Your task to perform on an android device: I want to search the Amazon app for a new pair of track pants that I require for my yoga practises.
Image 0: 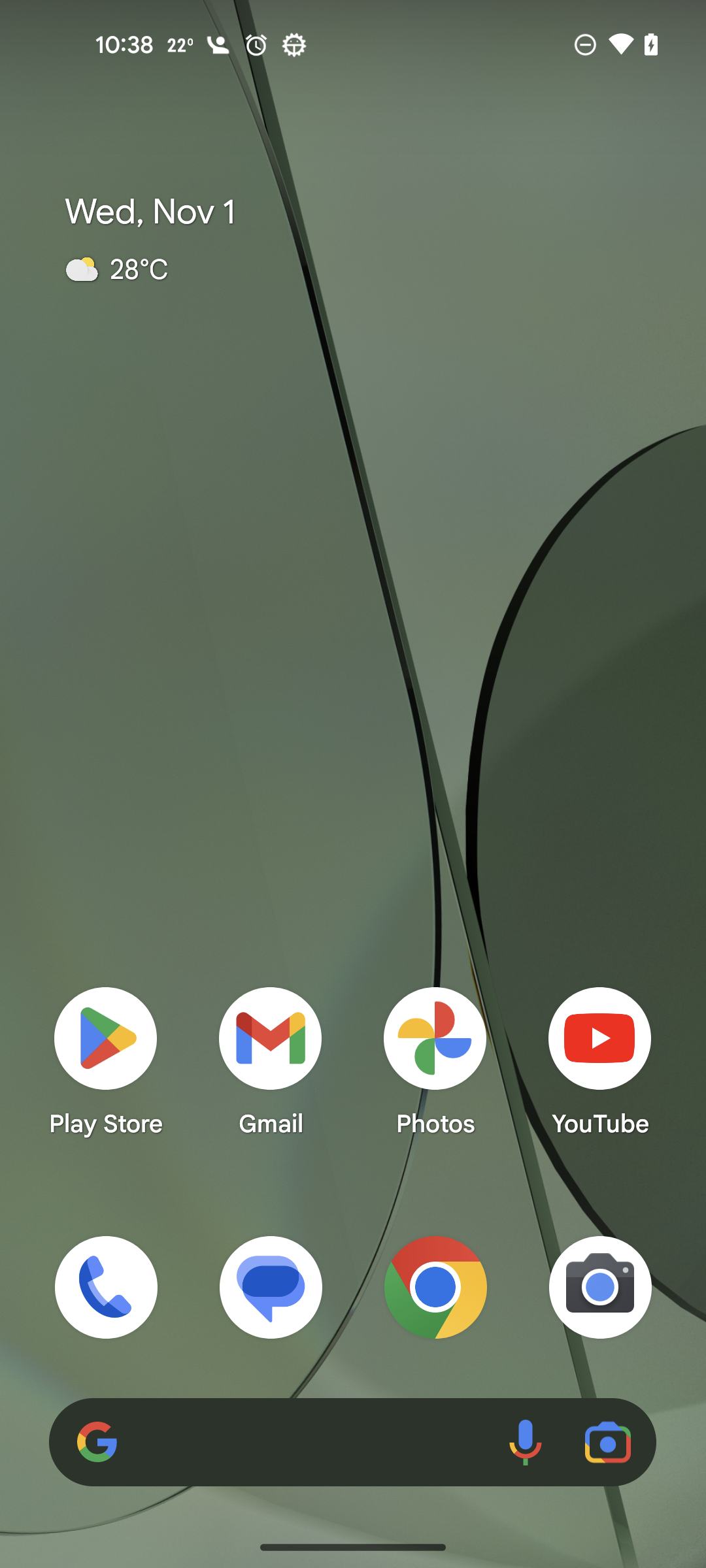
open the Amazon app
Step 0: open app "Amazon"
Image 1: 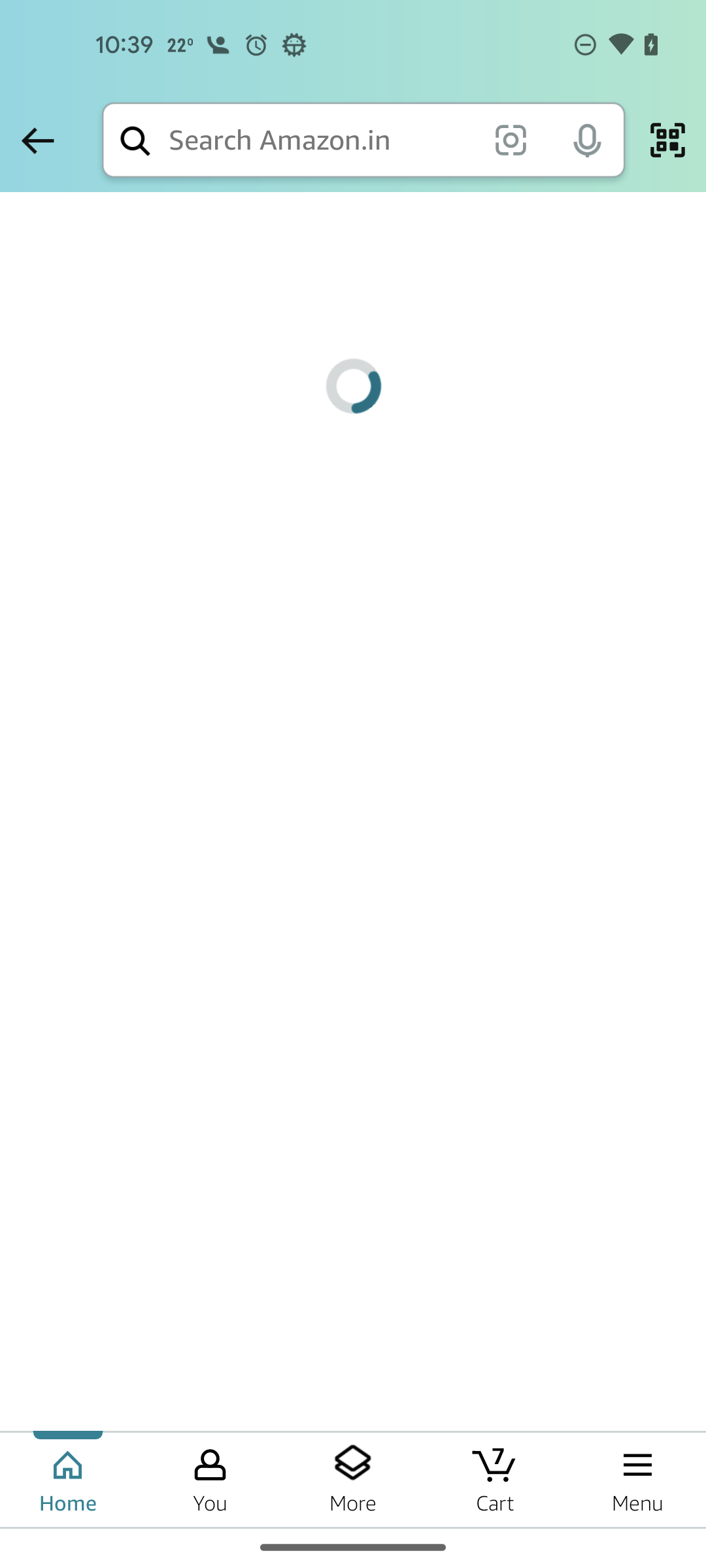
open the Amazon app
Step 1: wait
Image 2: 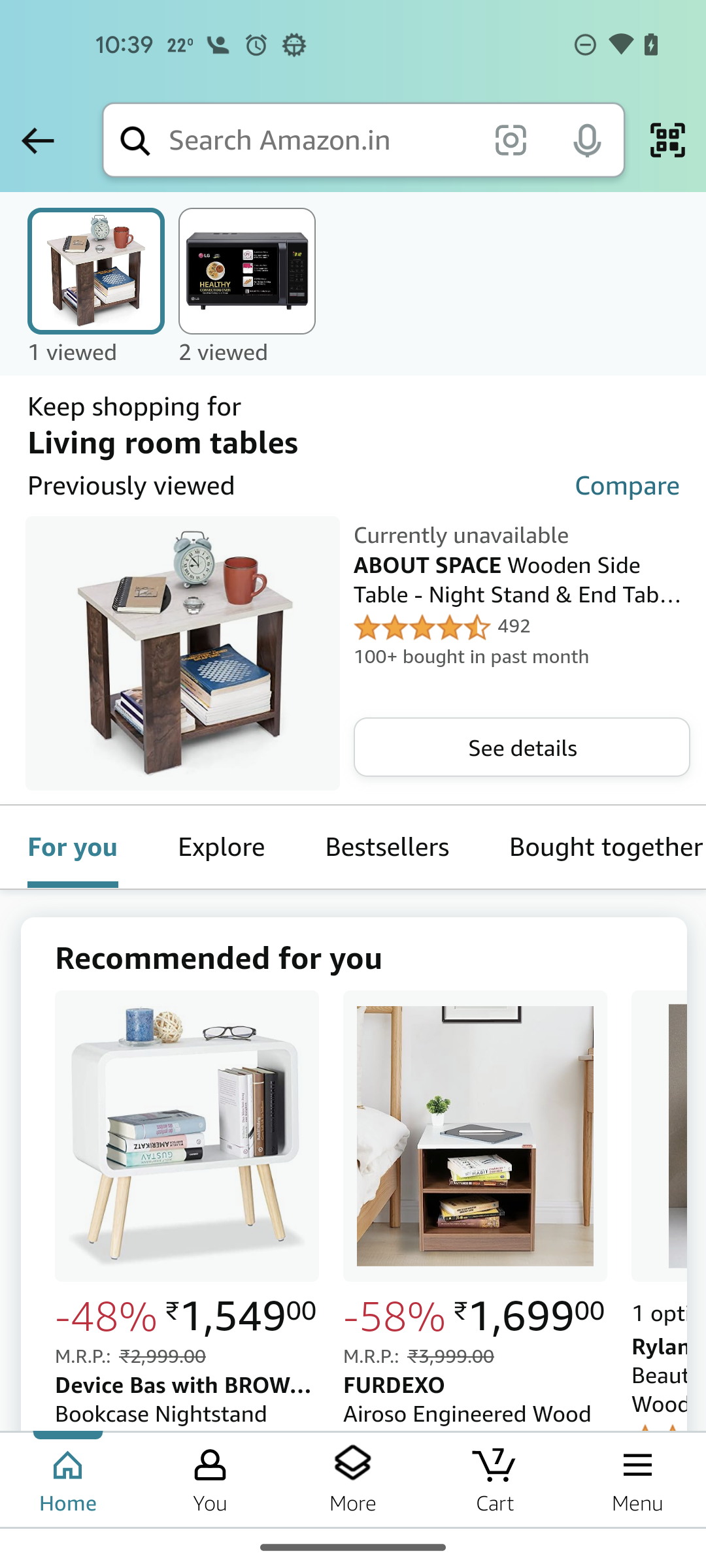
Click on the search icon at the top of the screen 
Step 2: click (321, 140)
Image 3: 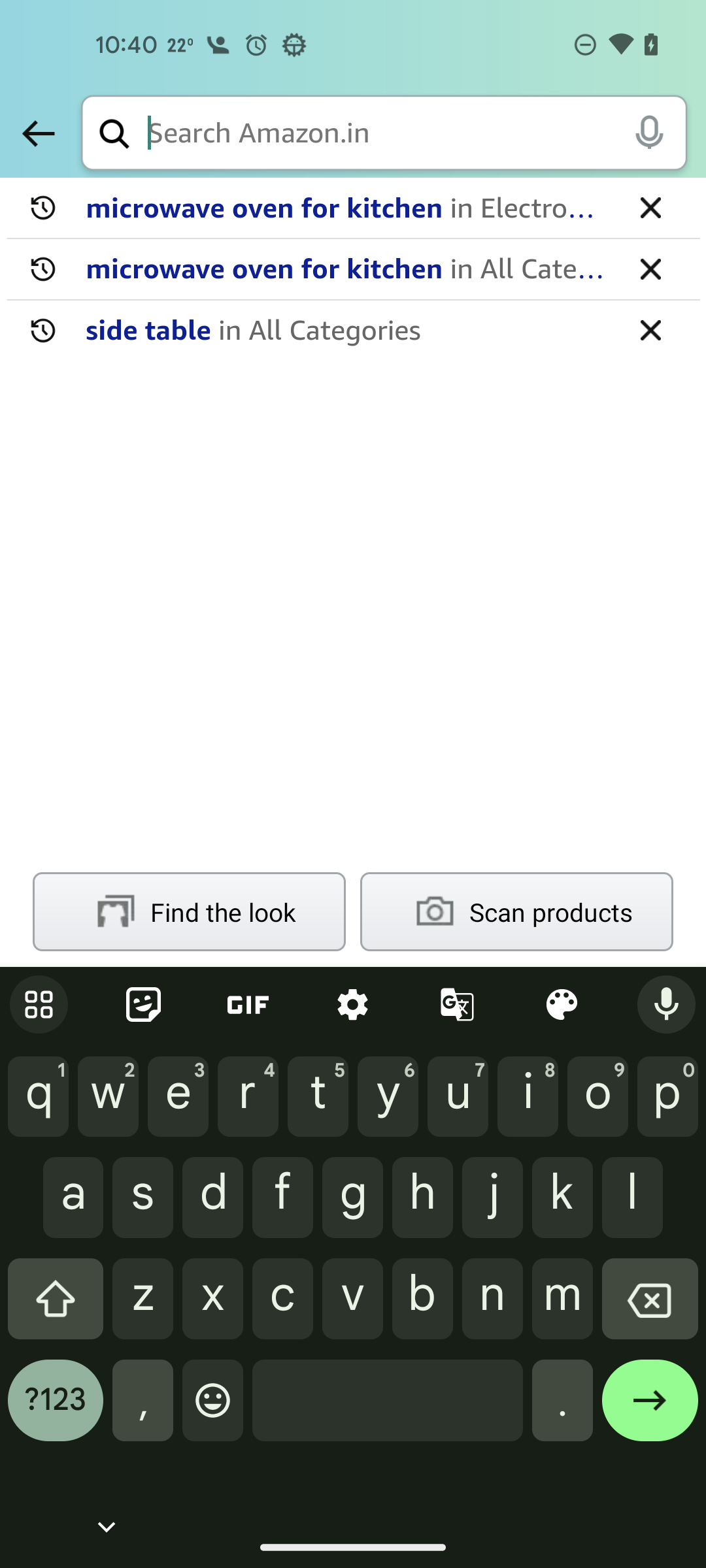
Enter a product as track pants
Step 3: type "track pants"
Image 4: 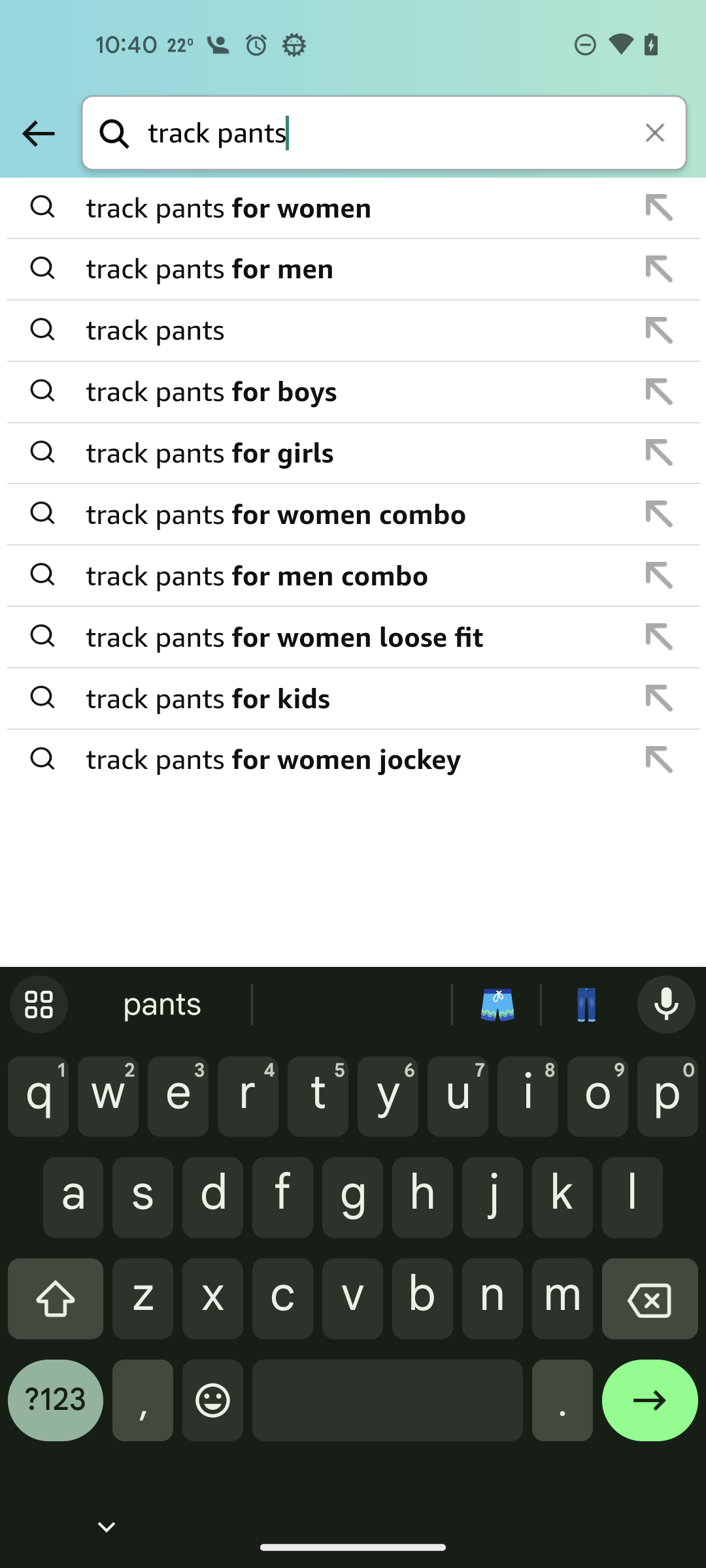
Click on the first result 
Step 4: click (354, 208)
Image 5: 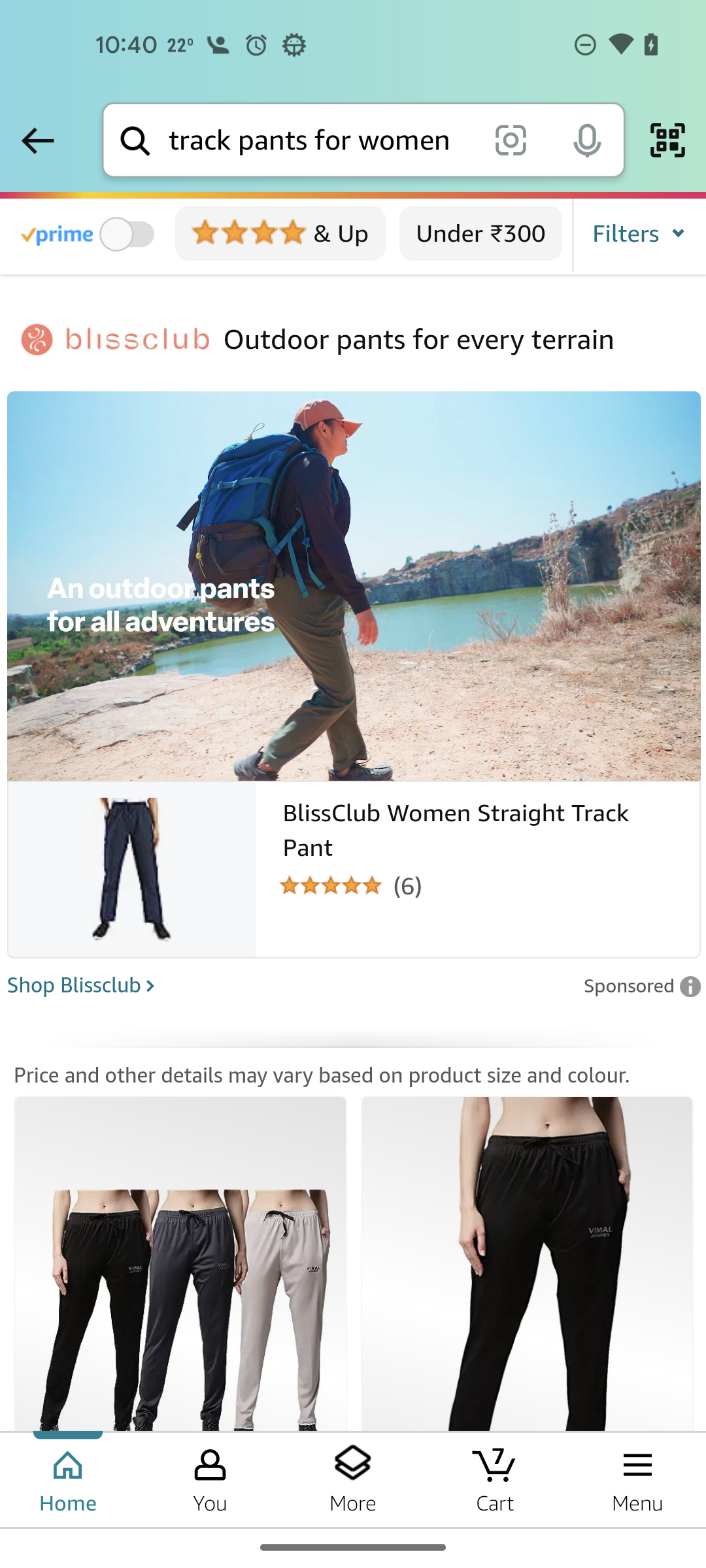
Swipe up
Step 5: scroll down